Your task to perform on an android device: Read the product specs for the Hilgrove H26H4 Drill Machine by using the Shopsy app.
Image 0: 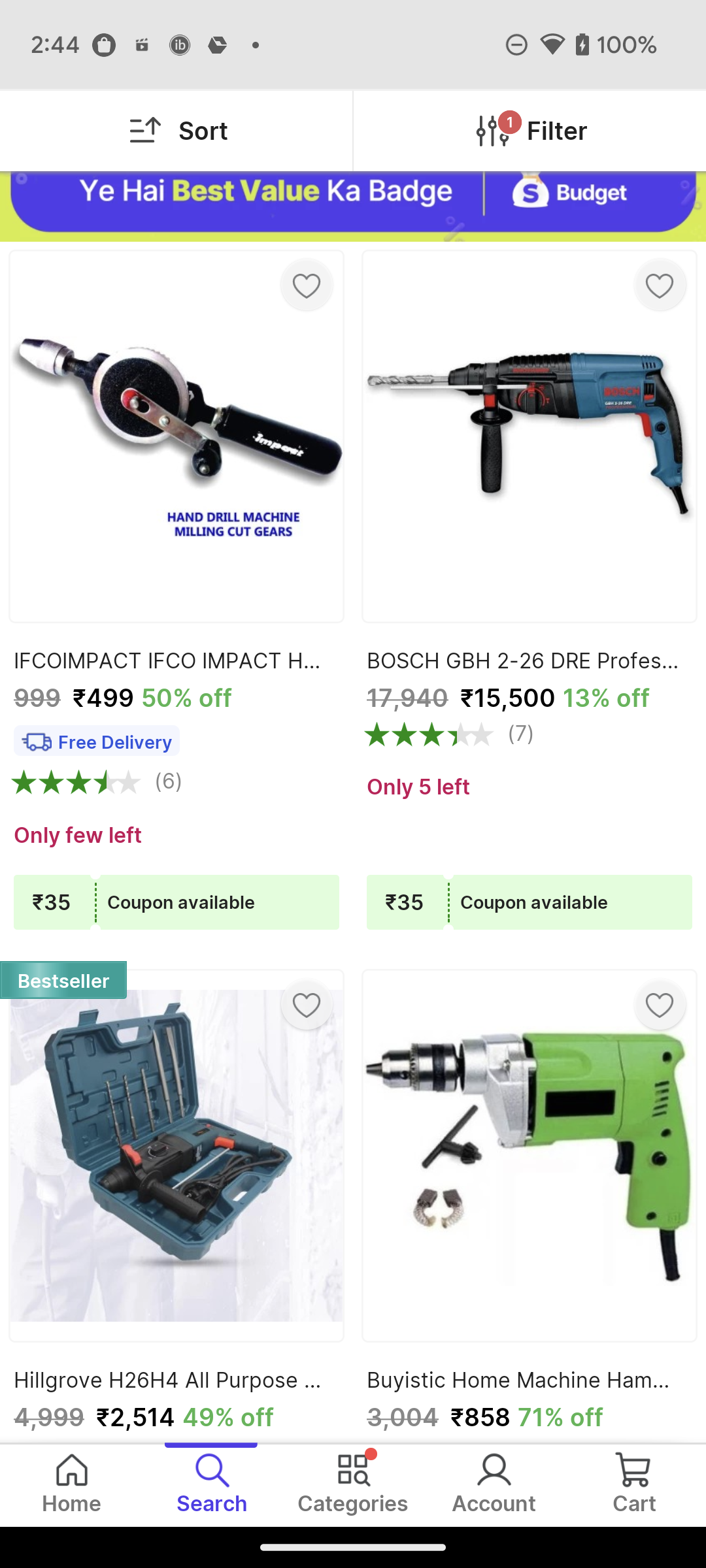
Click on the Hilgrove H26H4 Drill Machine
Step 0: click (173, 1216)
Image 1: 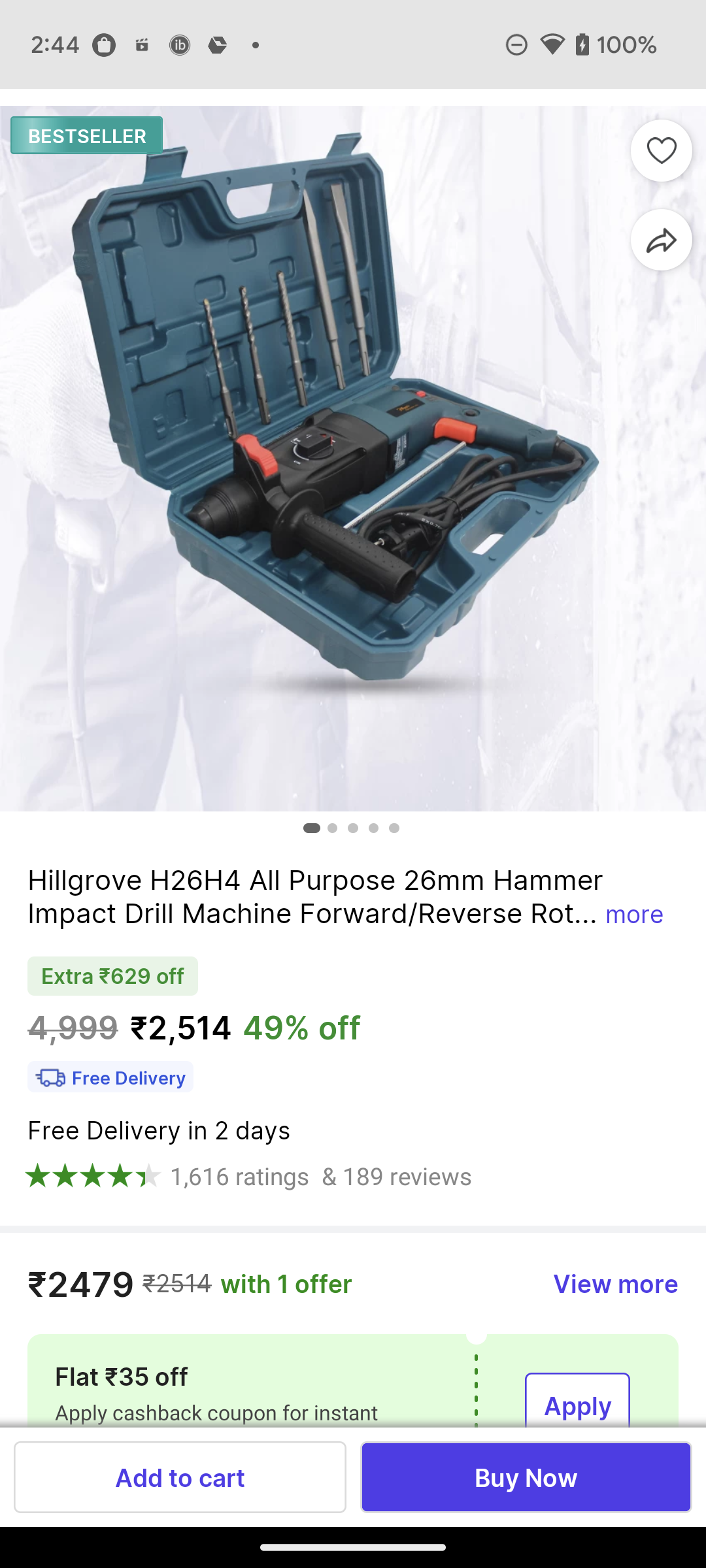
swipe up for details
Step 1: scroll down
Image 2: 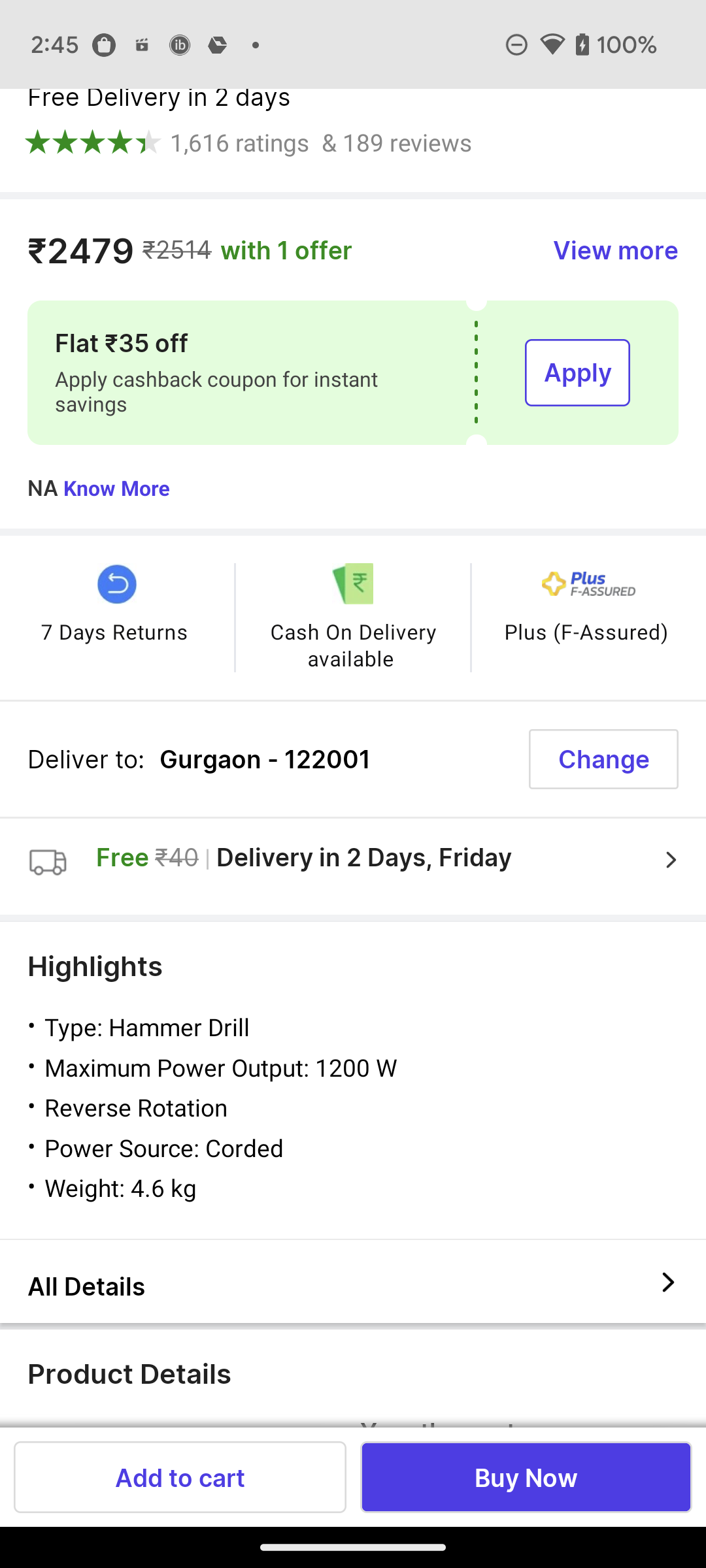
Click on All Details
Step 2: click (100, 1286)
Image 3: 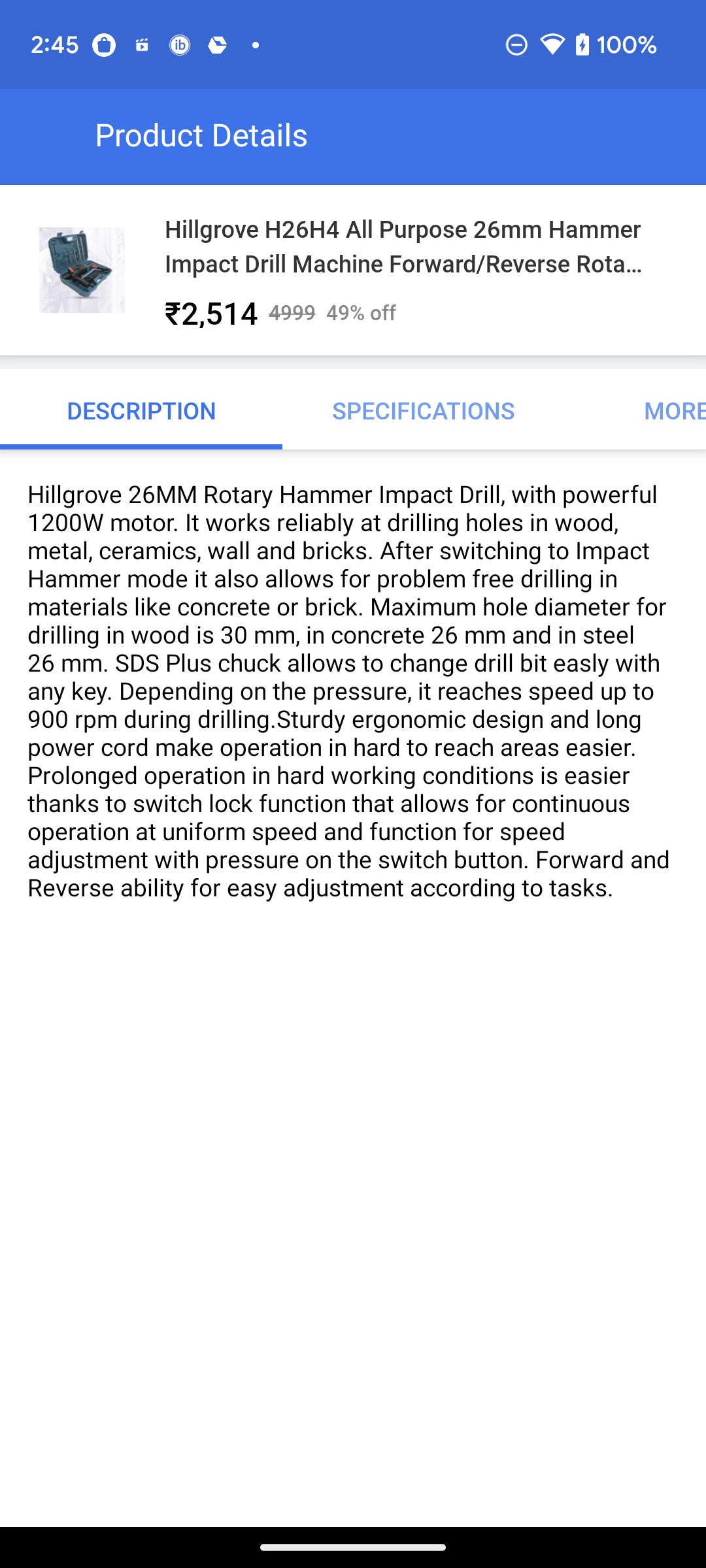
Click on SPECIFICATIONS
Step 3: click (424, 409)
Image 4: 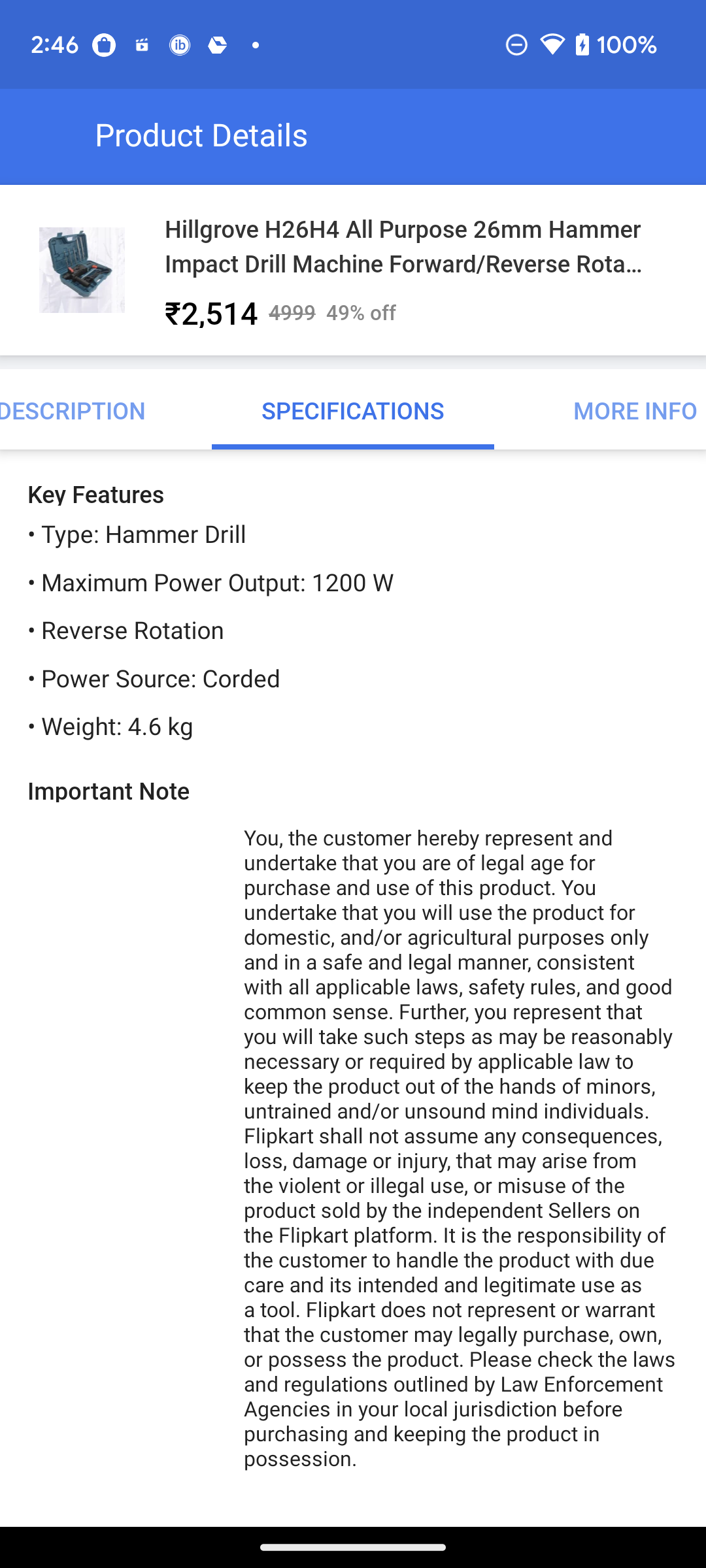
swipe up to view the specifications
Step 4: scroll down